Your task to perform on an android device: It's time to change, as I am fed up with the old styles. Look for Men's Loafers and Moccasins in the YOOX app.
Image 0: 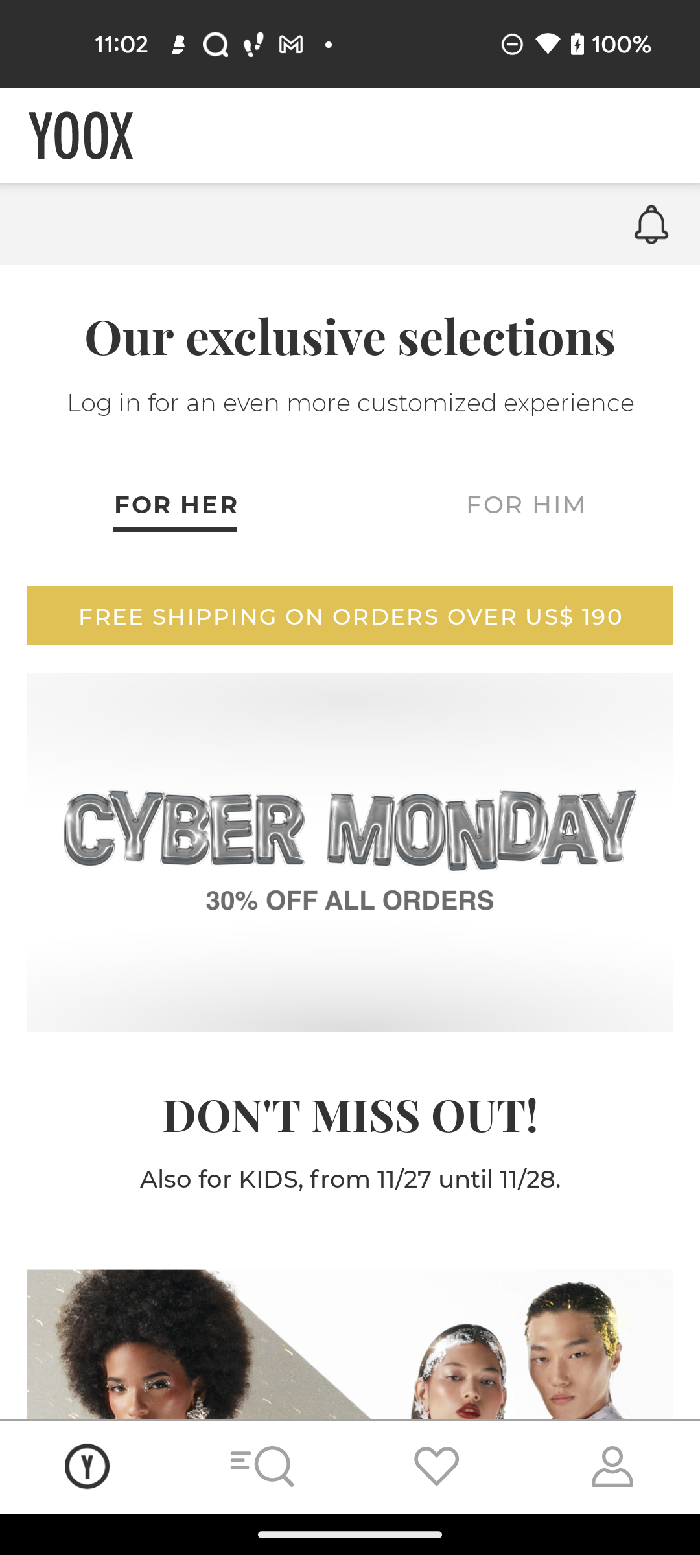
 Look for Men's Loafers and Moccasins
Step 0: click (262, 1466)
Image 1: 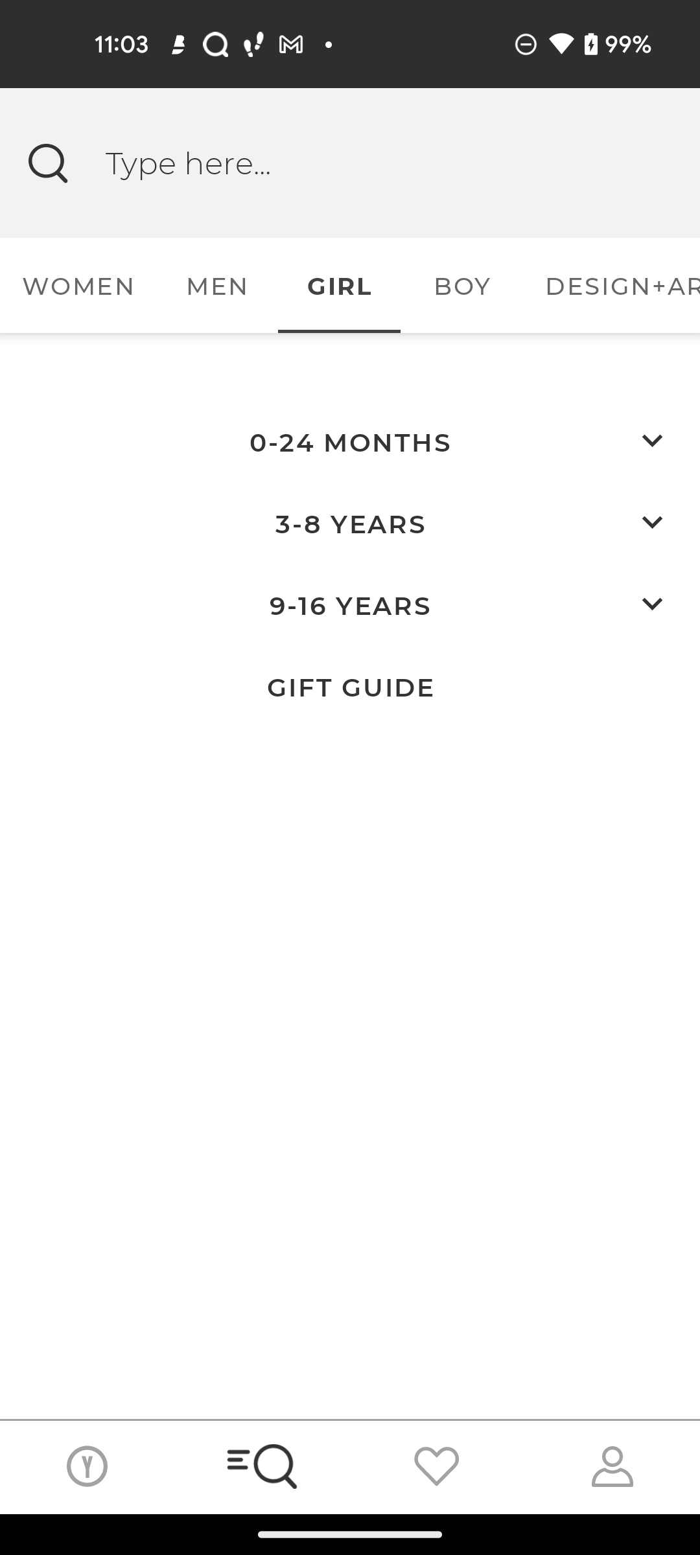
 Look for Men's Loafers and Moccasins
Step 1: wait
Image 2: 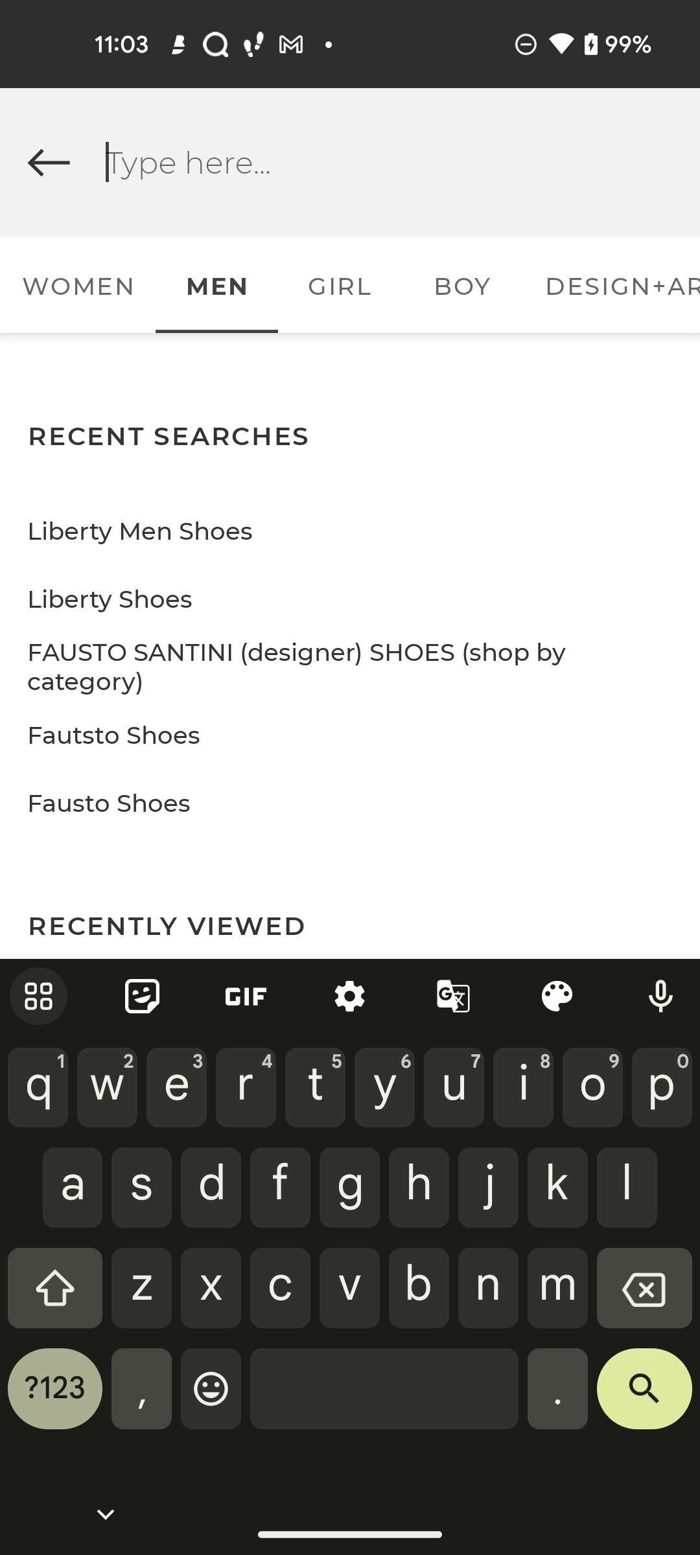
Search on the screen bar top of the bottom 
Step 2: type "Moccasins loafer shoes"
Image 3: 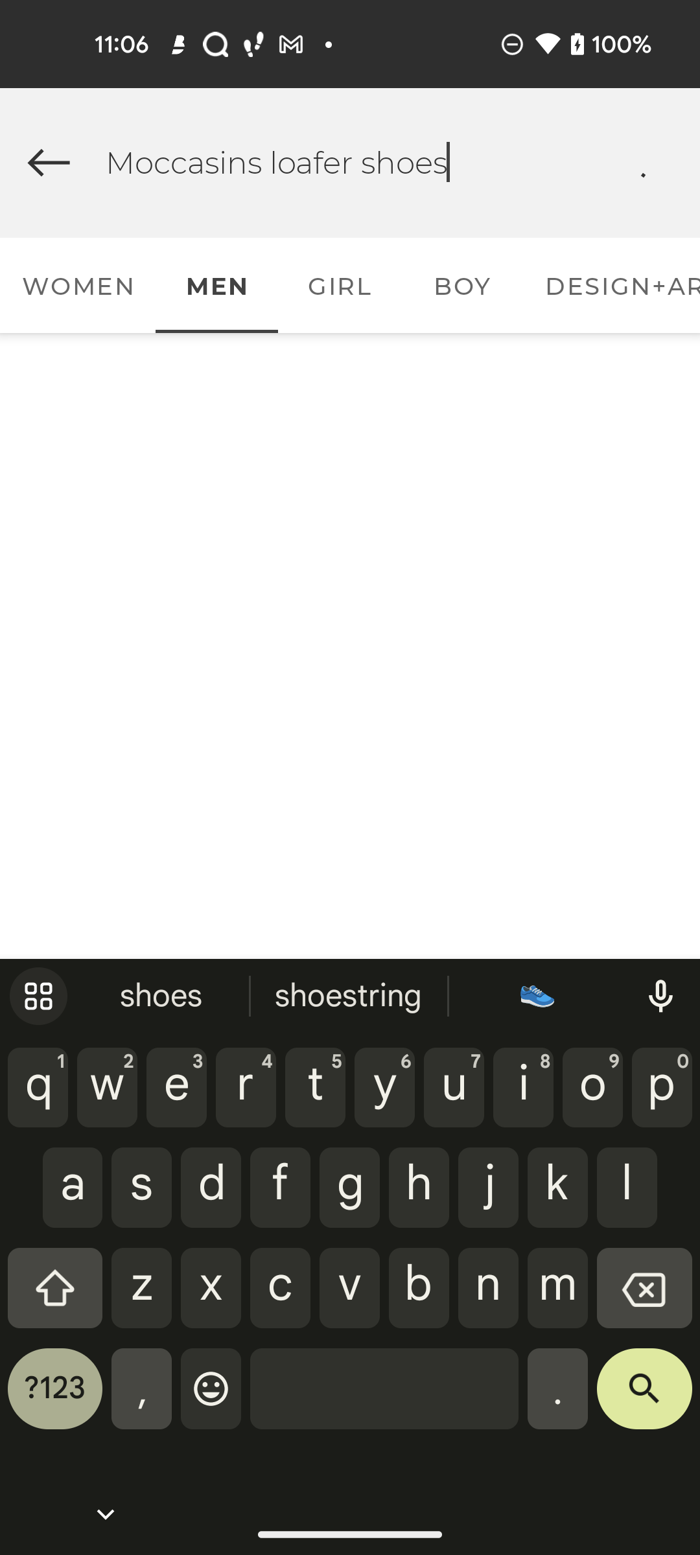
Click on the screen top of the bottom of right corner
Step 3: click (644, 1398)
Image 4: 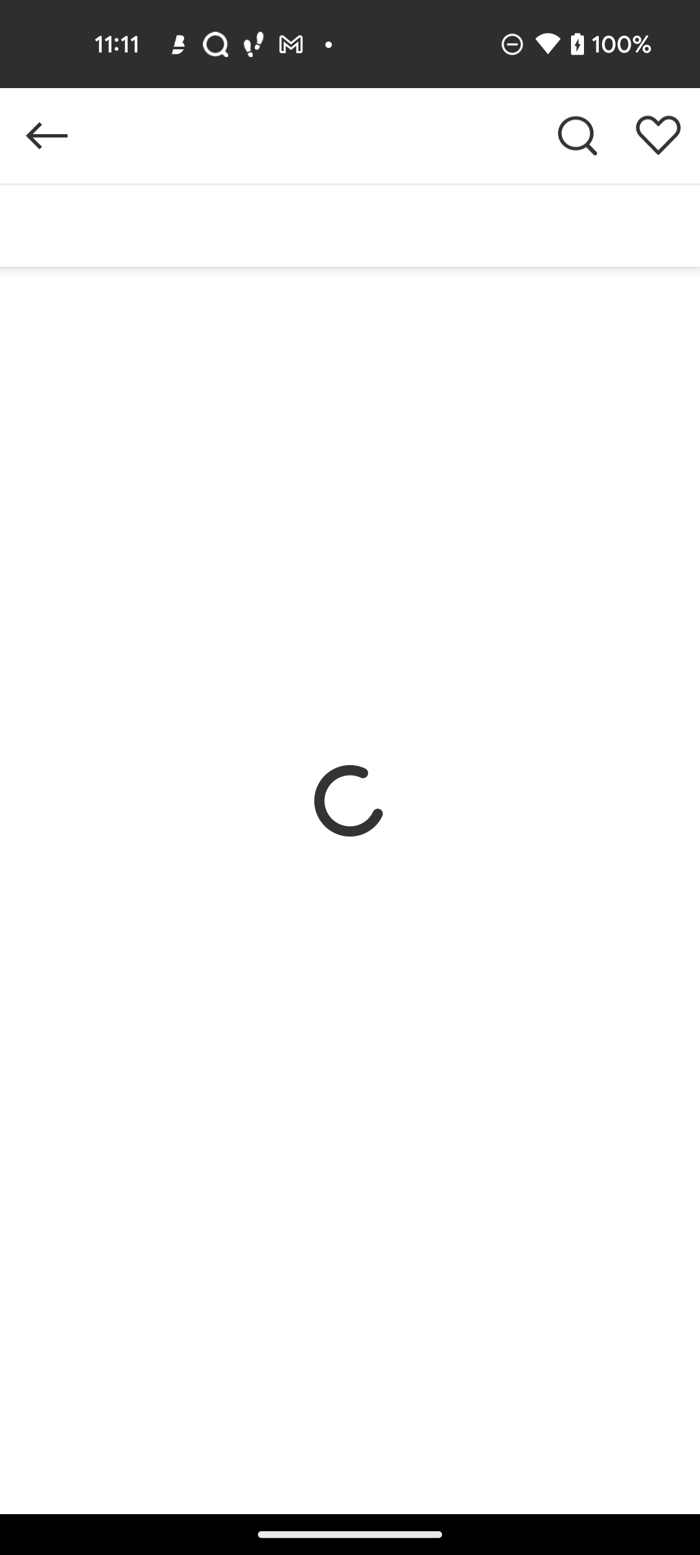
Click on the screen top of the bottom of right corner
Step 4: wait
Image 5: 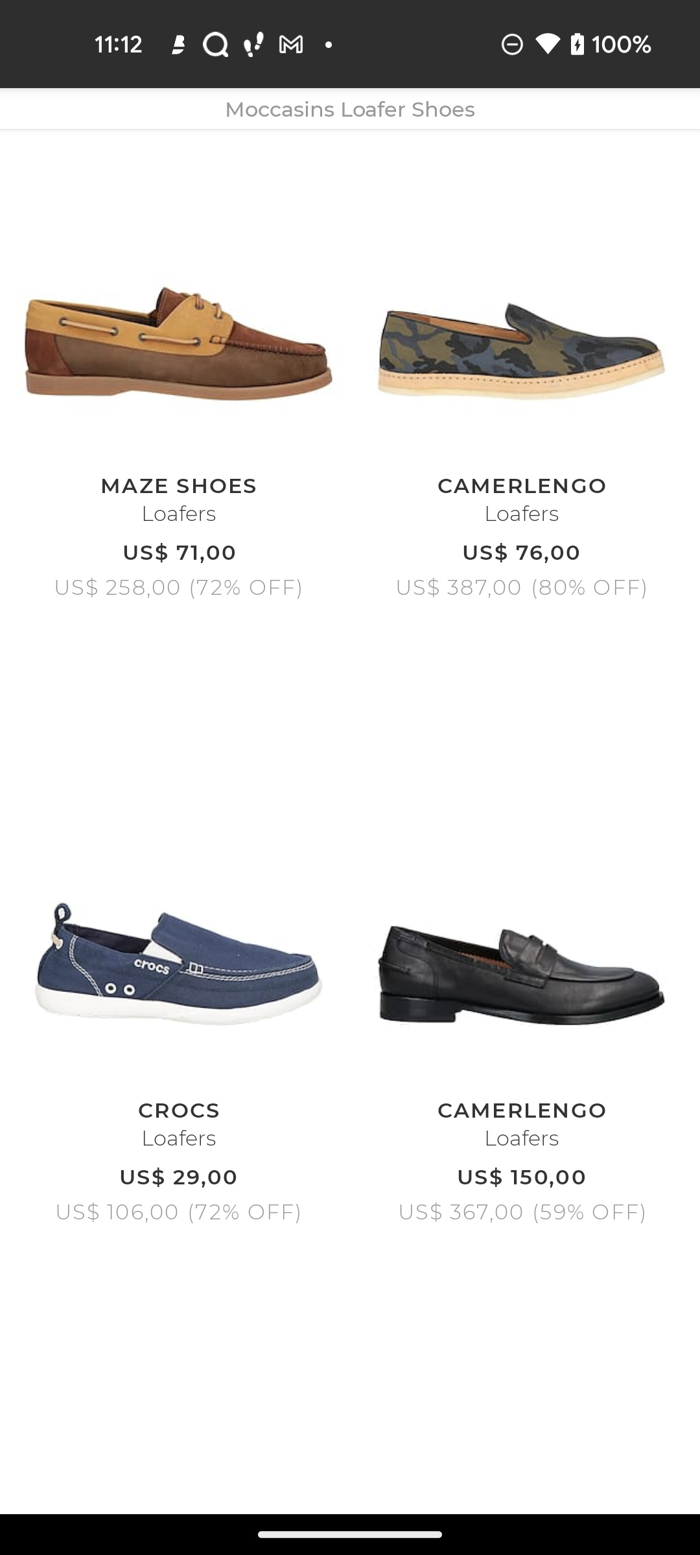
Click on the screen top of the bottom of right corner
Step 5: scroll down
Image 6: 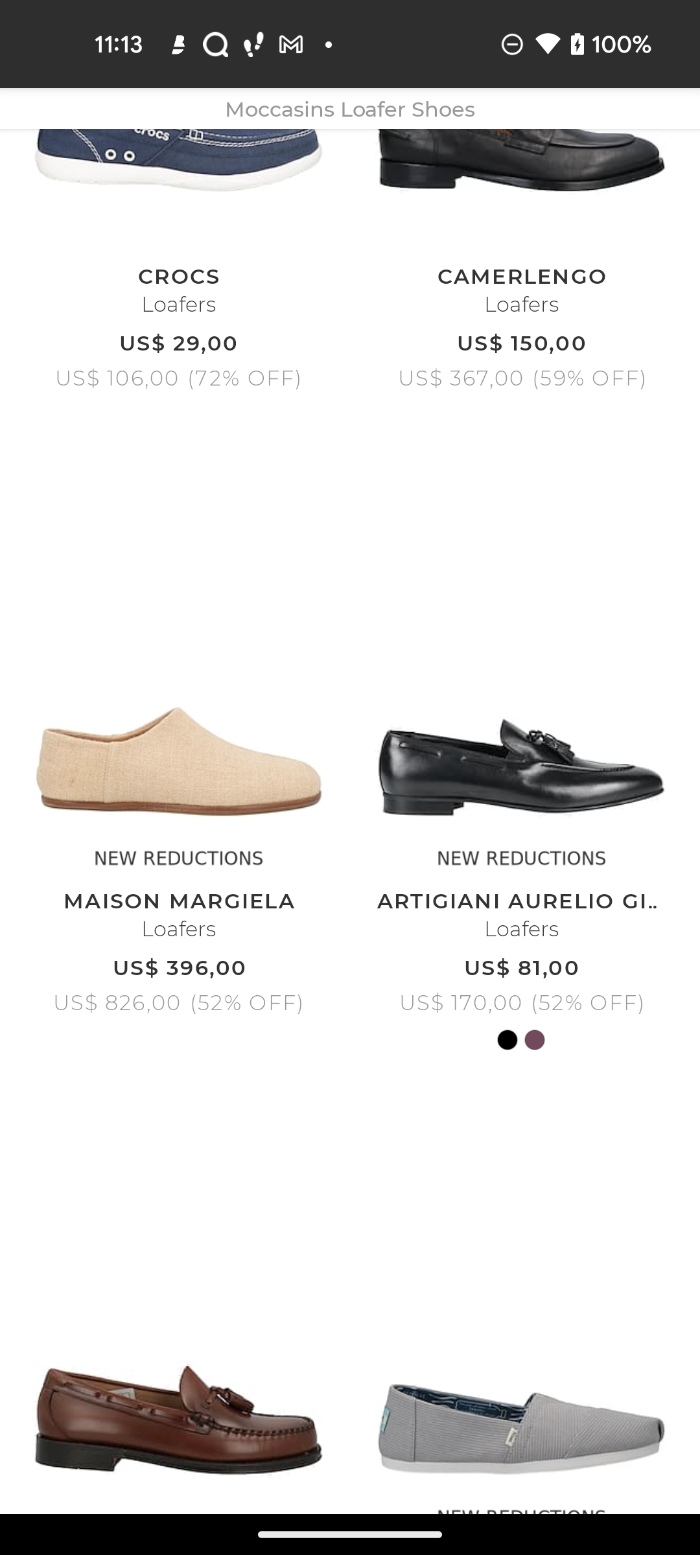
Click on the screen top of the bottom of right corner
Step 6: scroll down